Your task to perform on an android device: Share  About PIxel phone Note through gmail app on Email id - dwb.scratchtestid_8@gmail.com
Image 0: 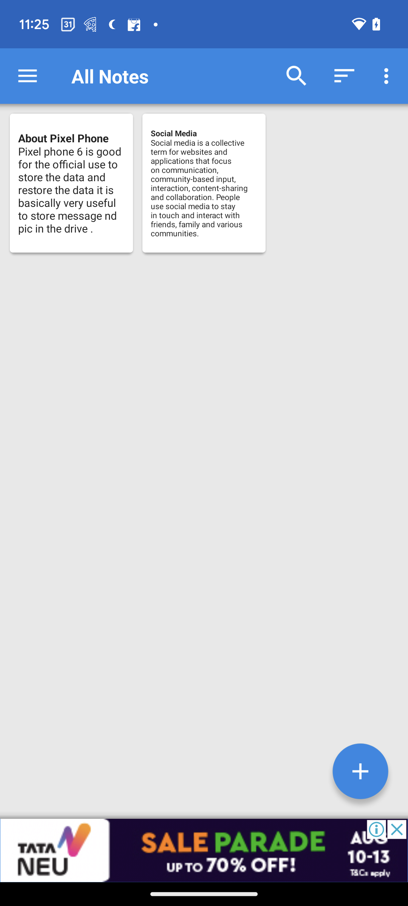
click on the about pixel phone 
Step 0: click (71, 183)
Image 1: 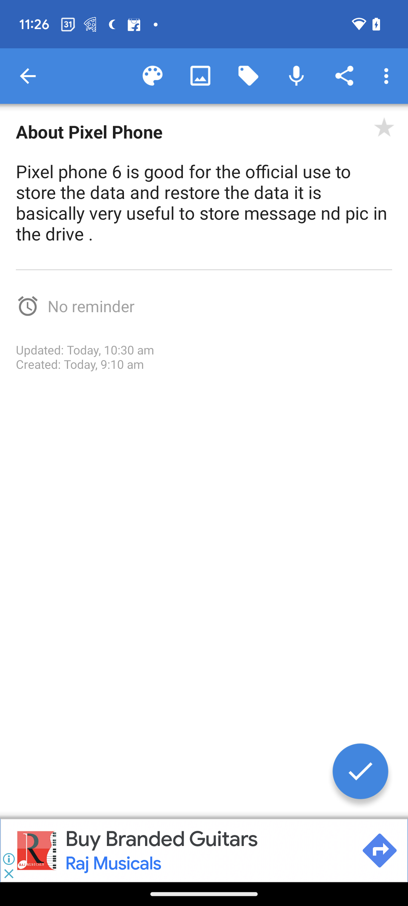
click on the share button at the top right corner of the screen
Step 1: click (344, 76)
Image 2: 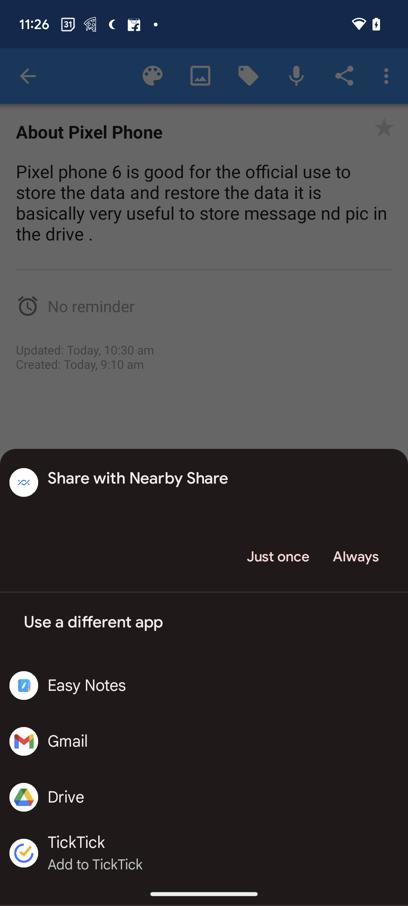
click on the gmail option
Step 2: click (204, 741)
Image 3: 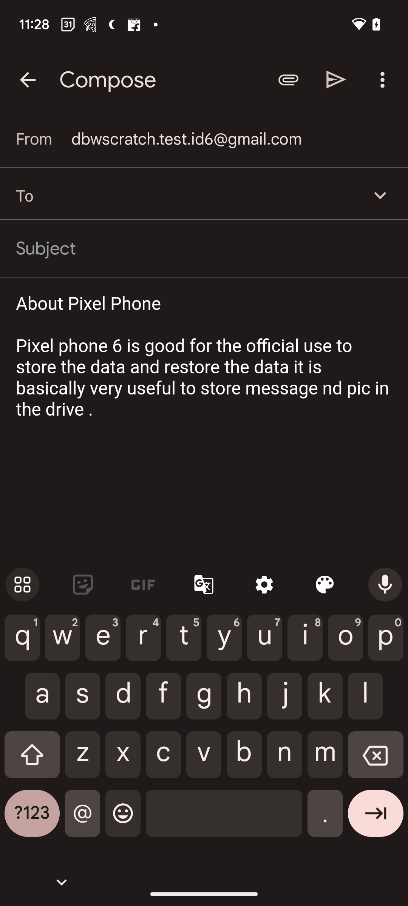
enter email id dwb.scratchtestid_8@gmail.com
Step 3: type "dwb.scratchtestid_8@gmail.com"
Image 4: 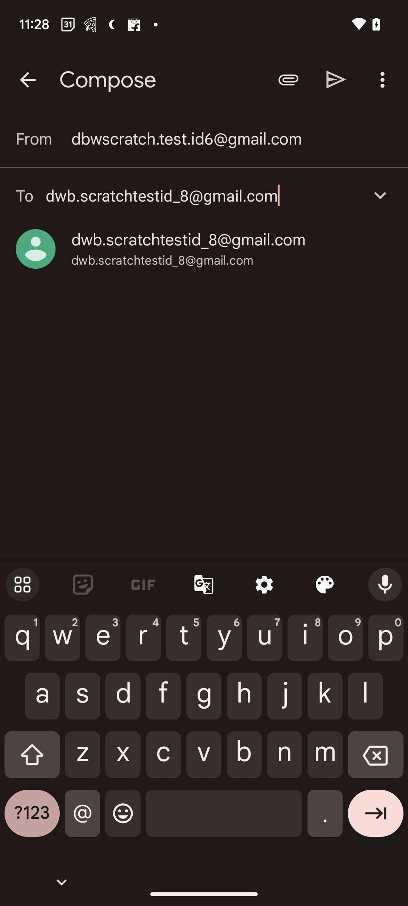
click on the share button at the top of the screen
Step 4: click (336, 80)